Your task to perform on an android device: I want to track the USD to GBP currency exchange rates in a Xe app since I'm curious about the actual exchange rate.
Image 0: 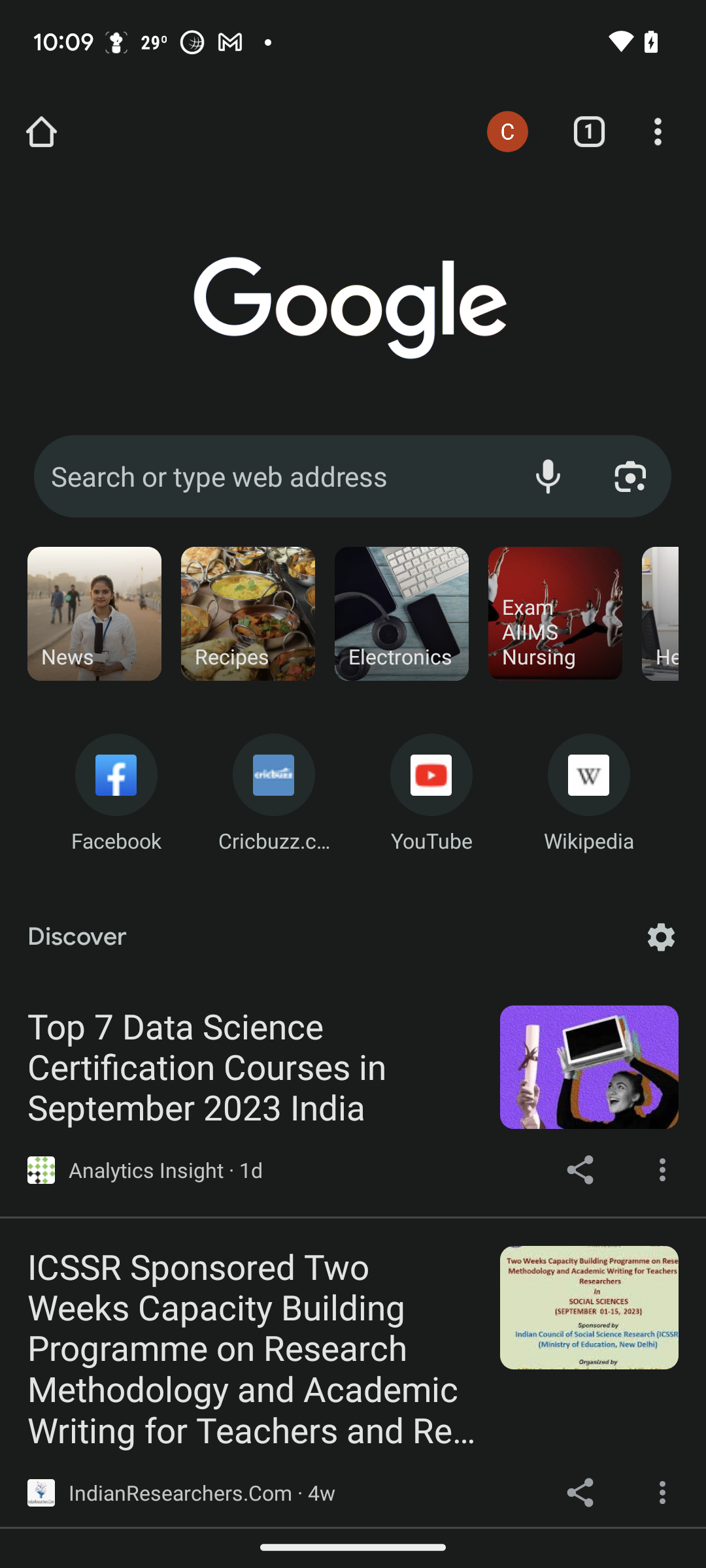
Open the Xe app
Step 0: open app "Xe"
Image 1: 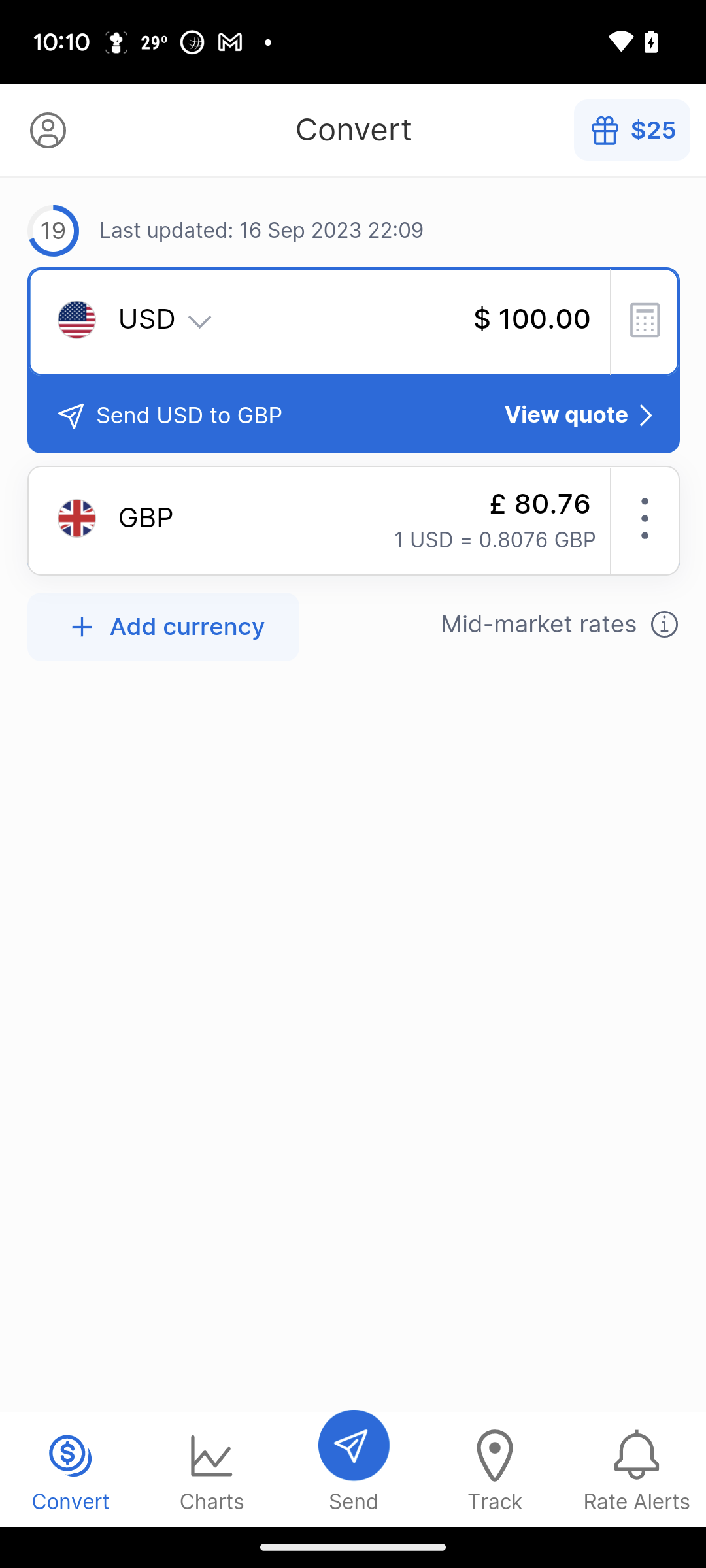
Click on the charts tab at the bottom of the screen
Step 1: click (212, 1469)